Your task to perform on an android device: Add Saree to your cart to save this outfit
Image 0: 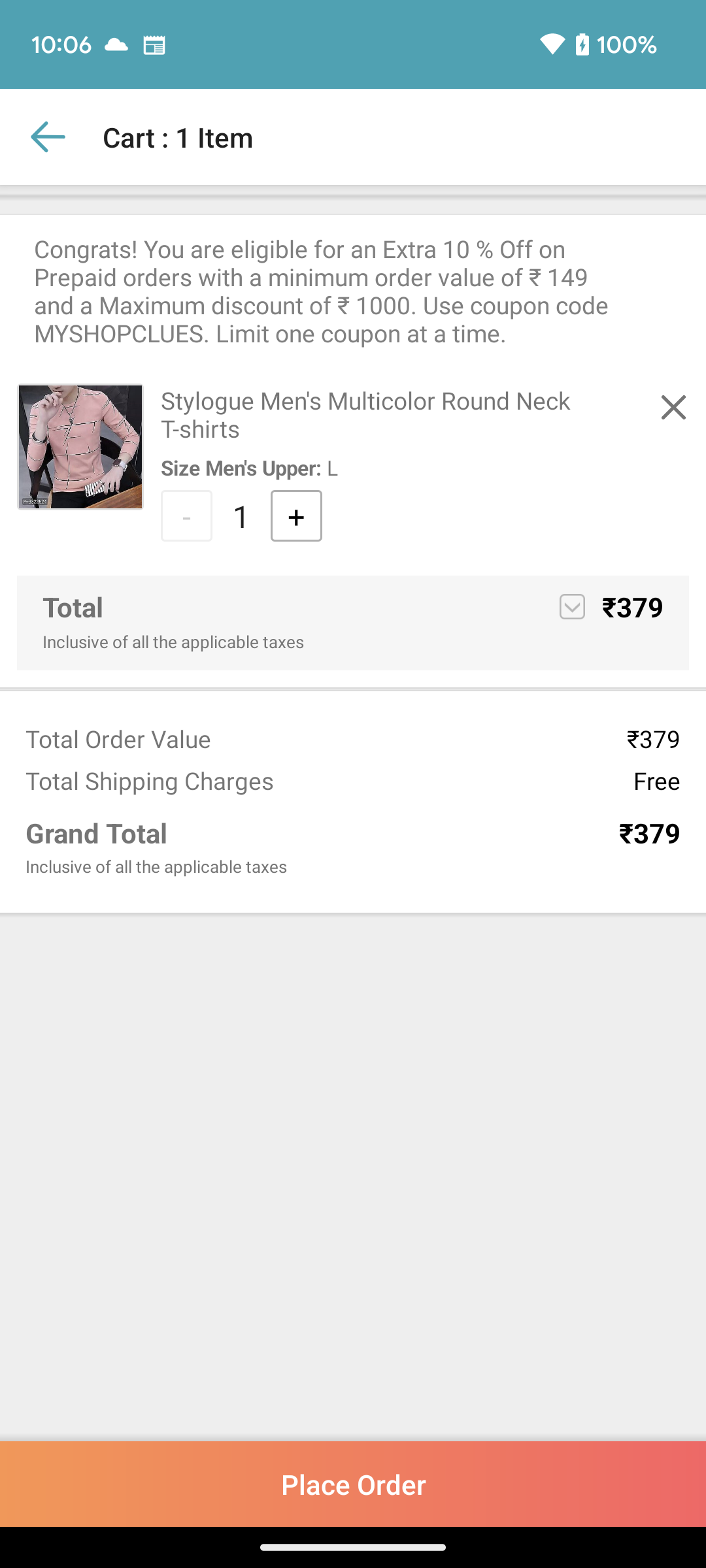
Go back to the previous page
Step 0: press back button
Image 1: 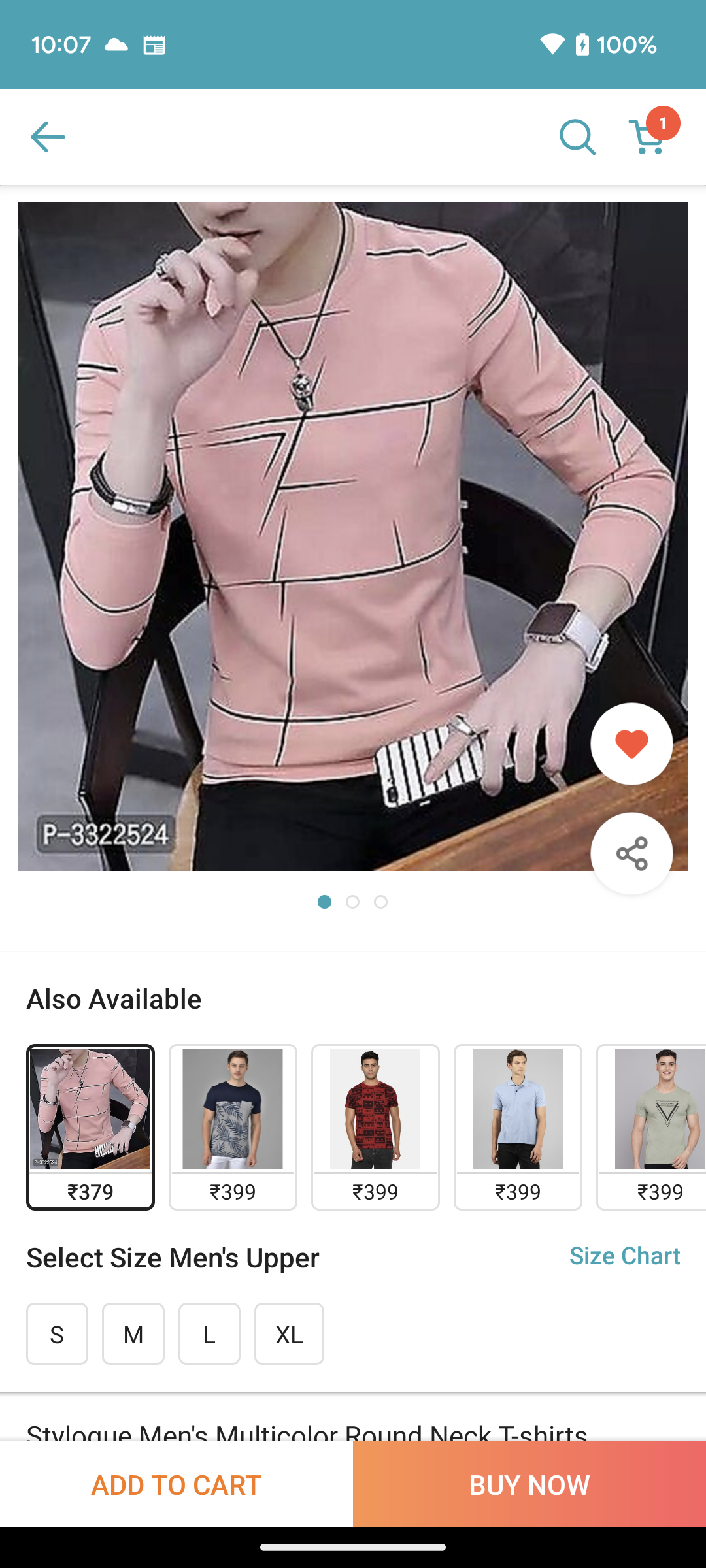
Click on the search bar
Step 1: click (577, 137)
Image 2: 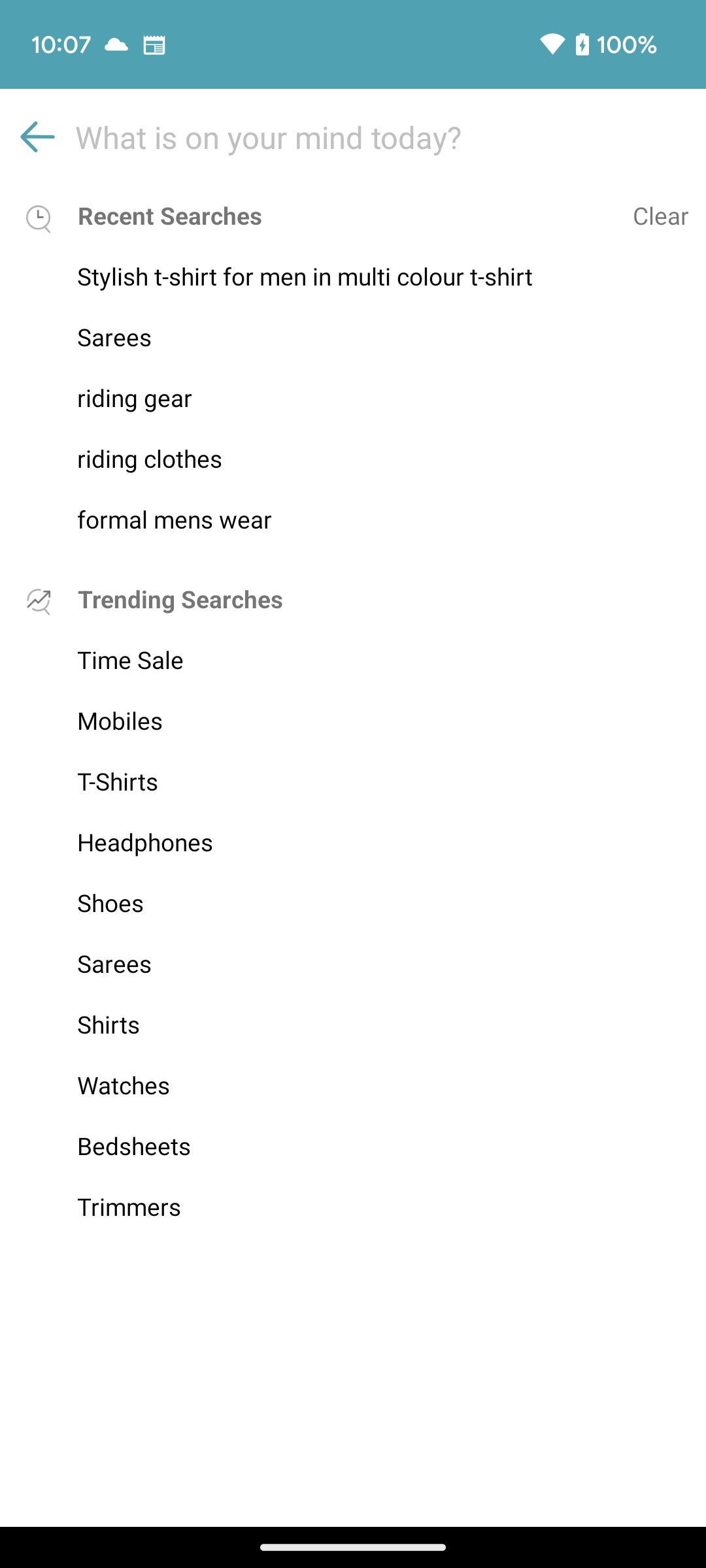
Click on the search bar
Step 2: click (352, 137)
Image 3: 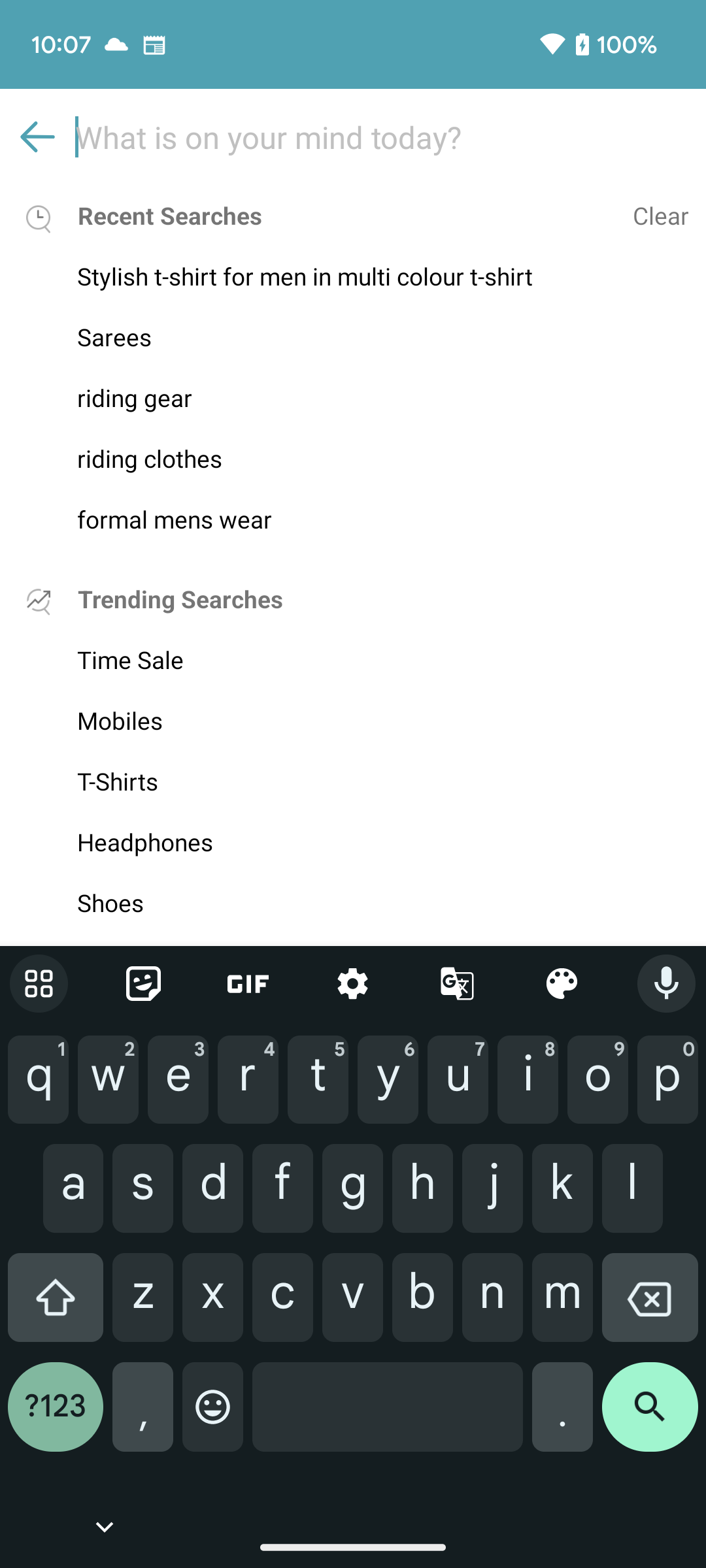
Type Saree in search bar
Step 3: type "Saree"
Image 4: 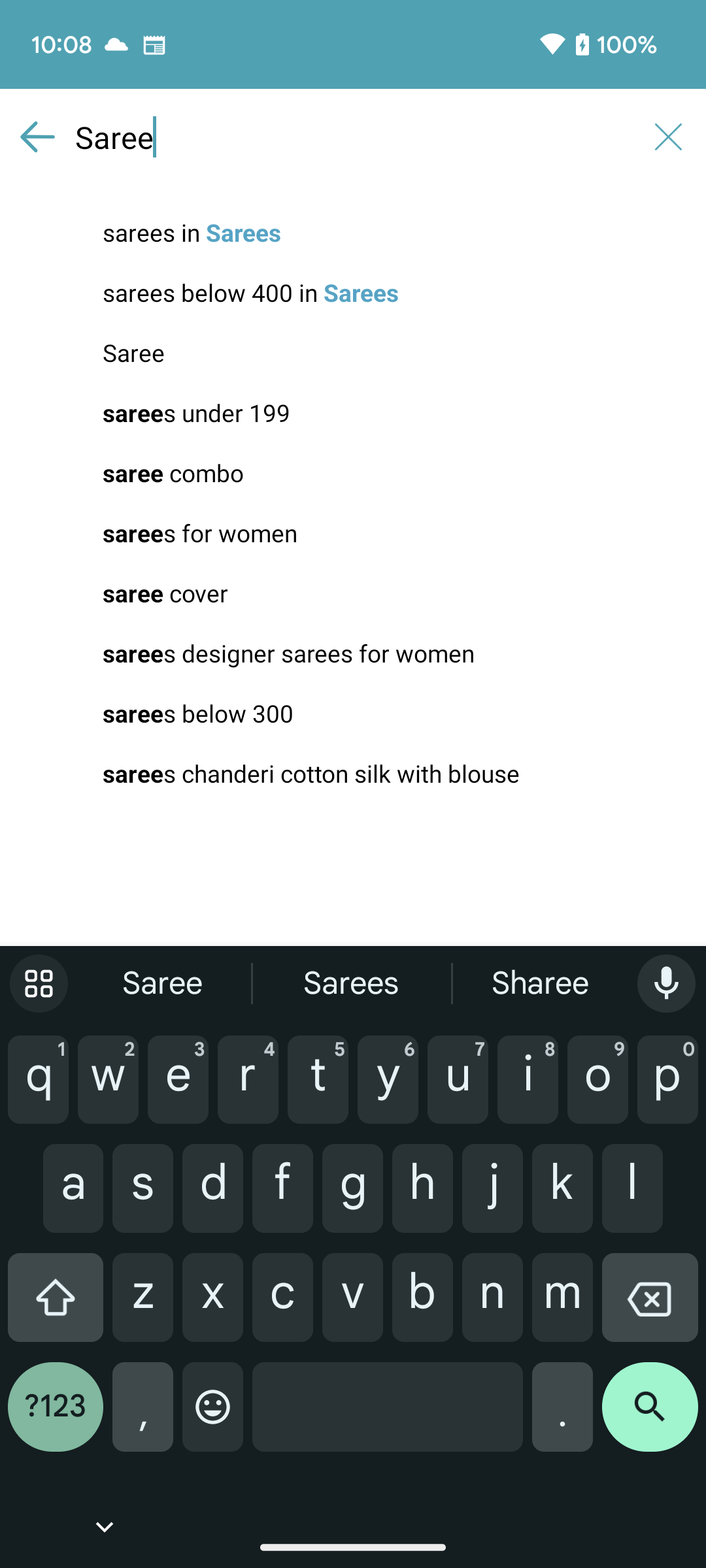
Click on the search icon at the bottom right corner of the screen
Step 4: click (650, 1417)
Image 5: 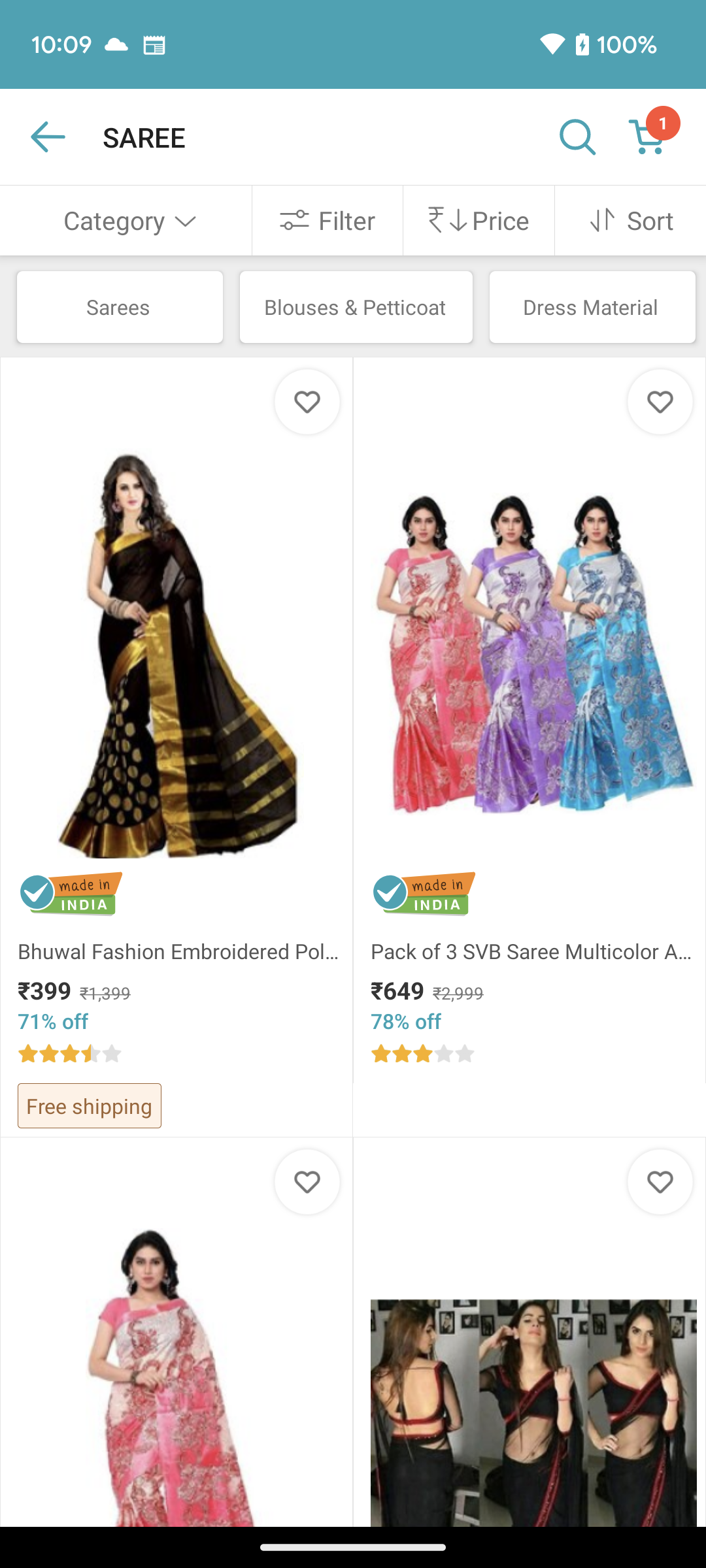
Click on the first search result
Step 5: click (197, 679)
Image 6: 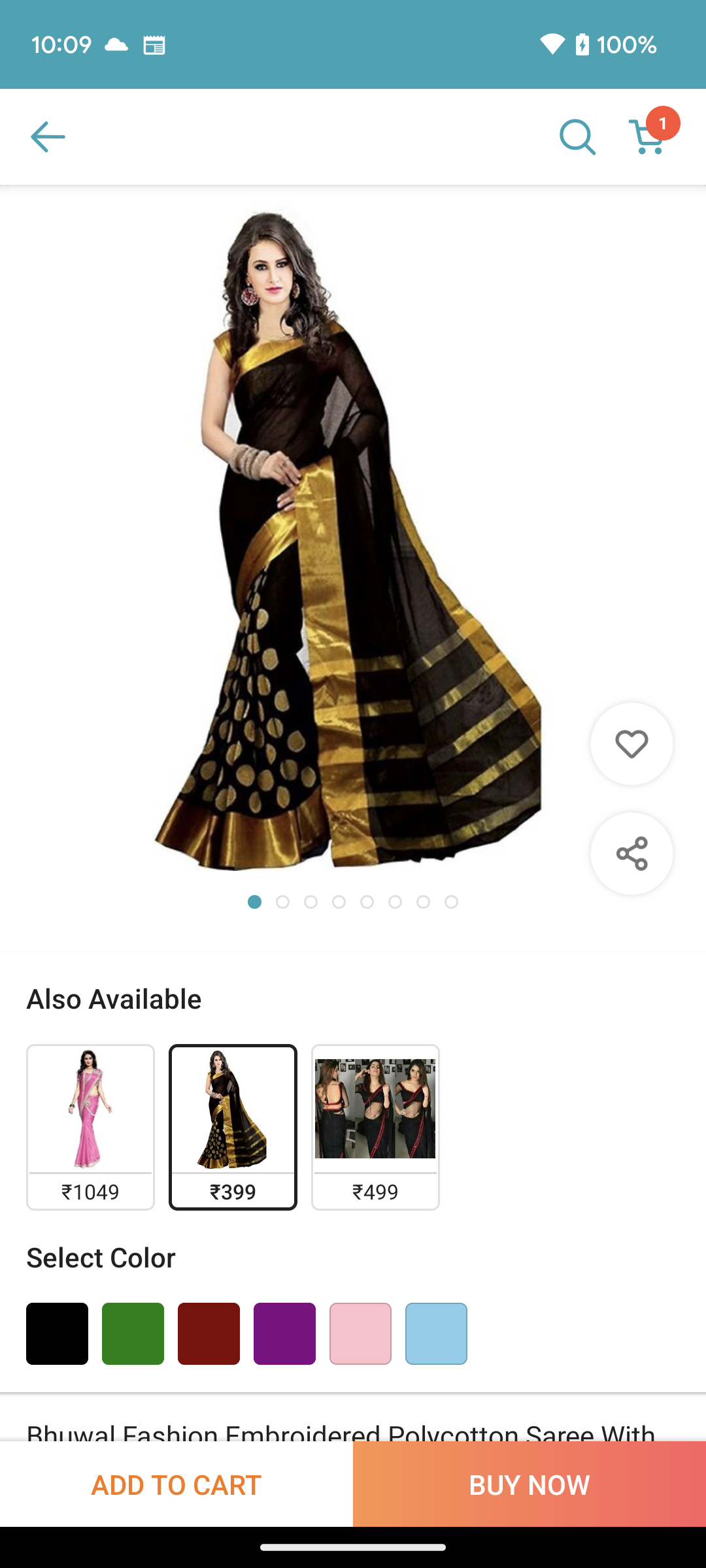
Click on the Add to cart button at the bottom left corner of the screen
Step 6: click (207, 1489)
Image 7: 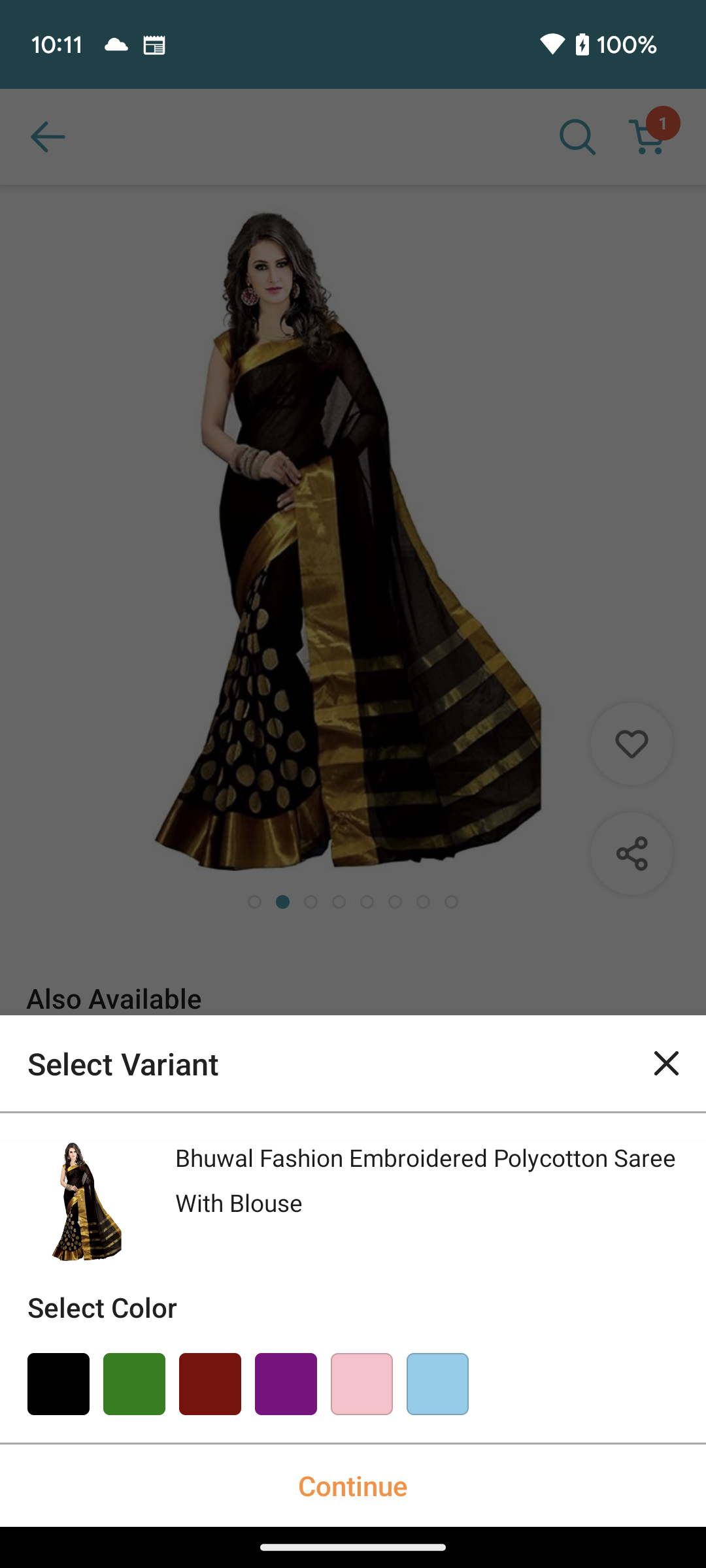
Select the color to black
Step 7: click (58, 1383)
Image 8: 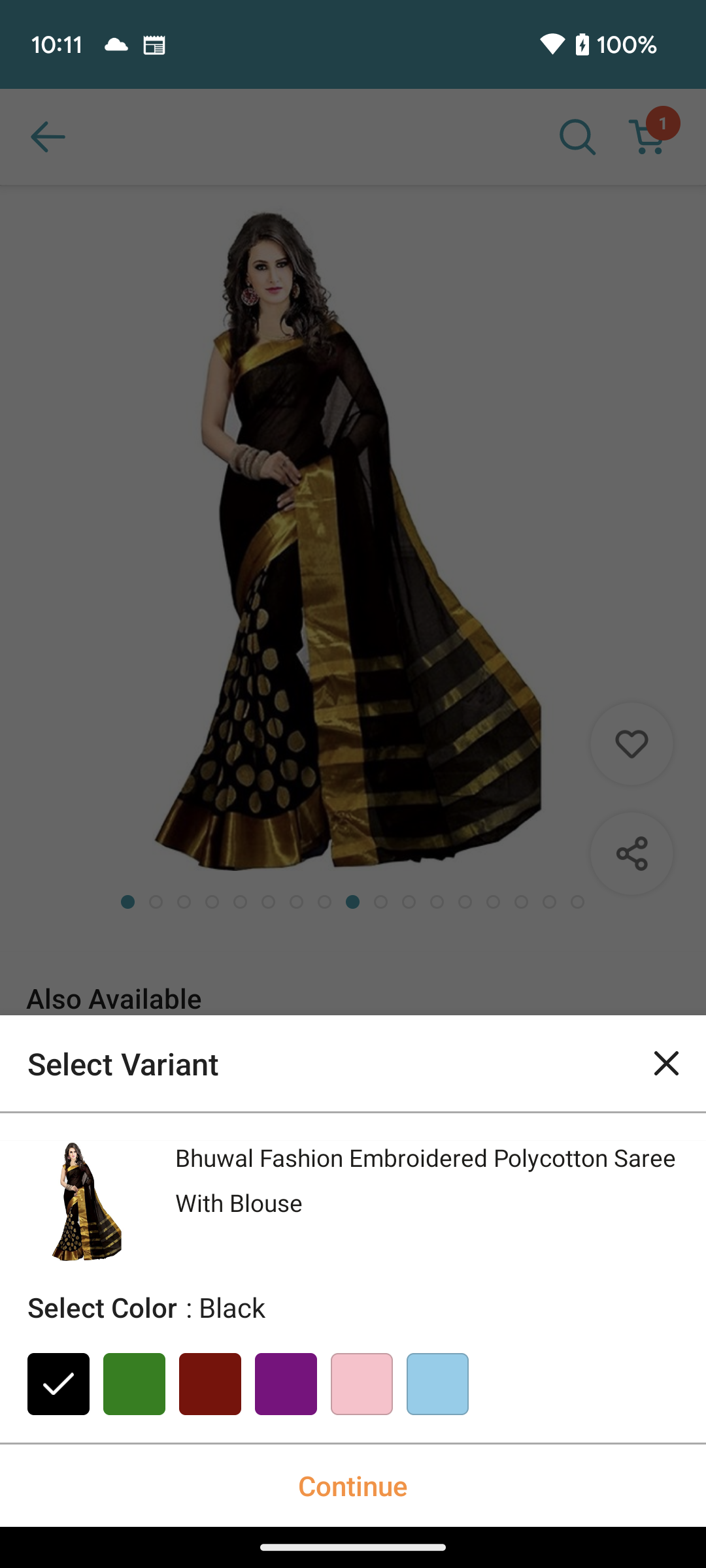
Click on the continue button at the bottom of the screen
Step 8: click (353, 1485)